Your task to perform on an android device: I'm switching to a new device, therefore I'll delete all of my calendar information by logging out of the calendar app using my gmail account, naomi.rousseau@example.com.
Image 0: 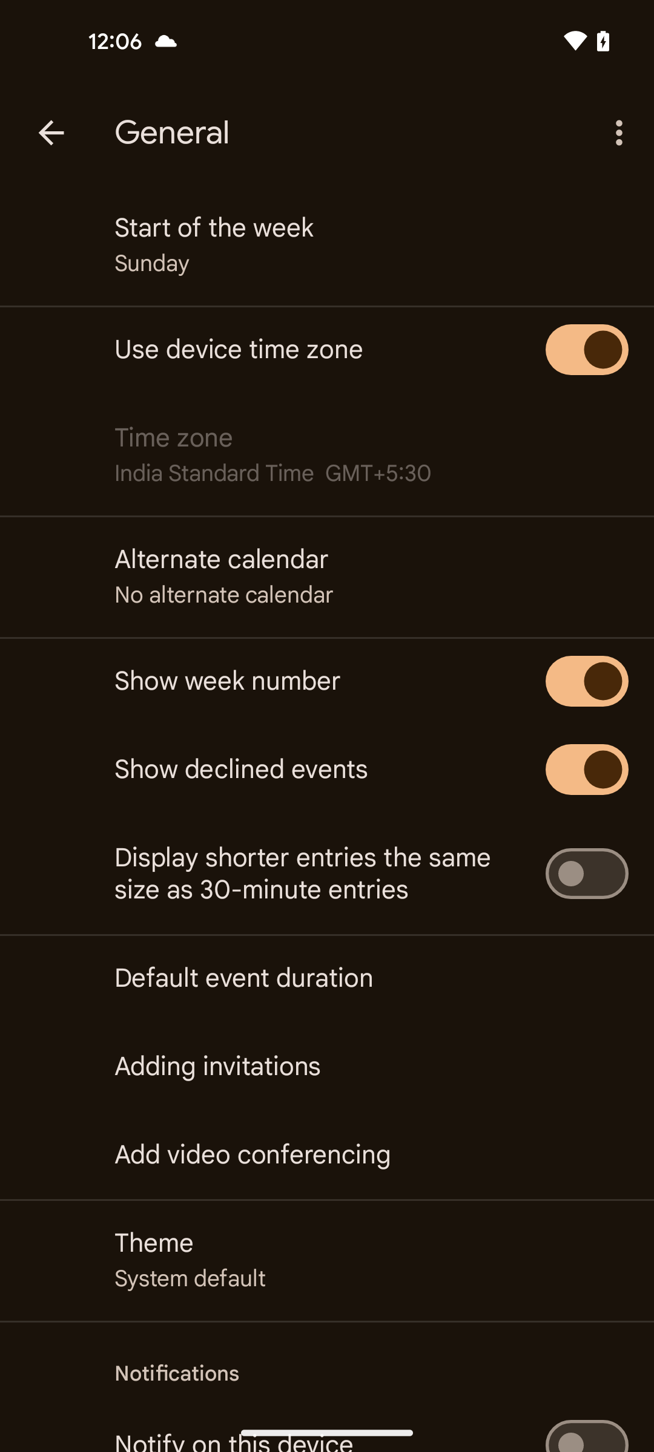
Go back to the previous page
Step 0: press back button
Image 1: 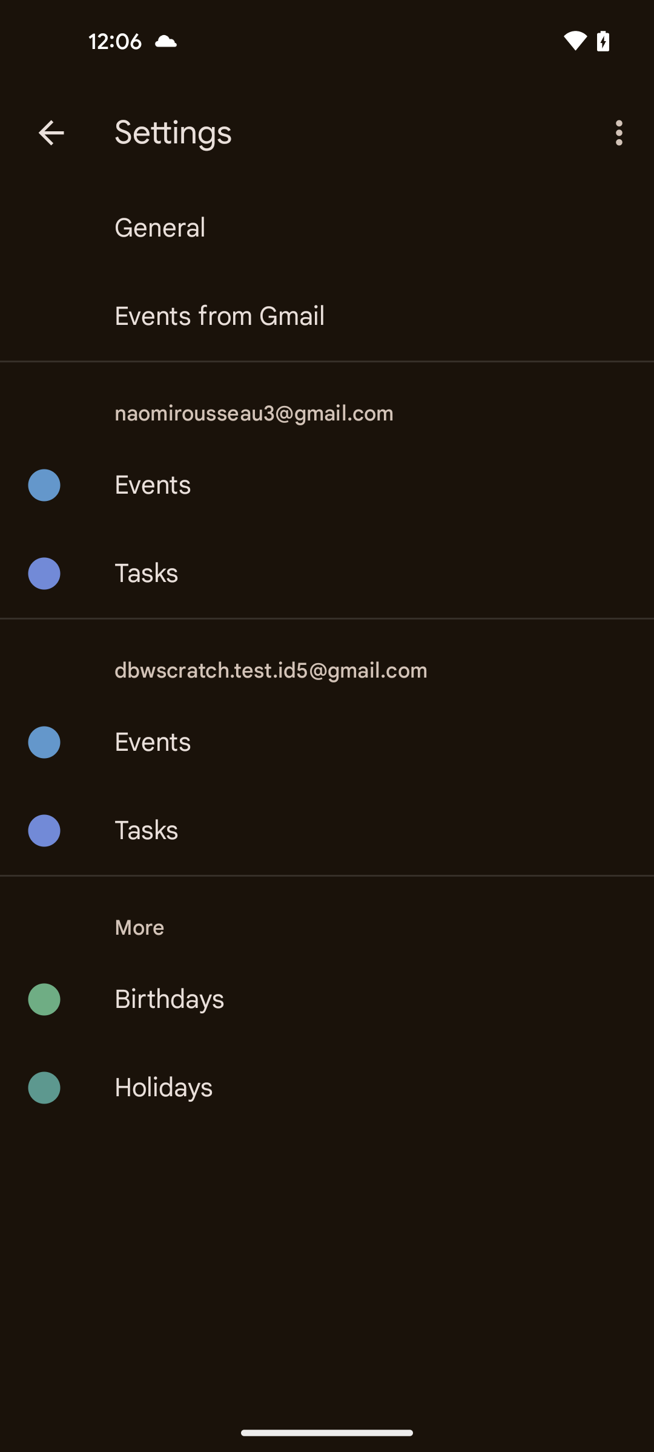
Go back to the previous page
Step 1: press back button
Image 2: 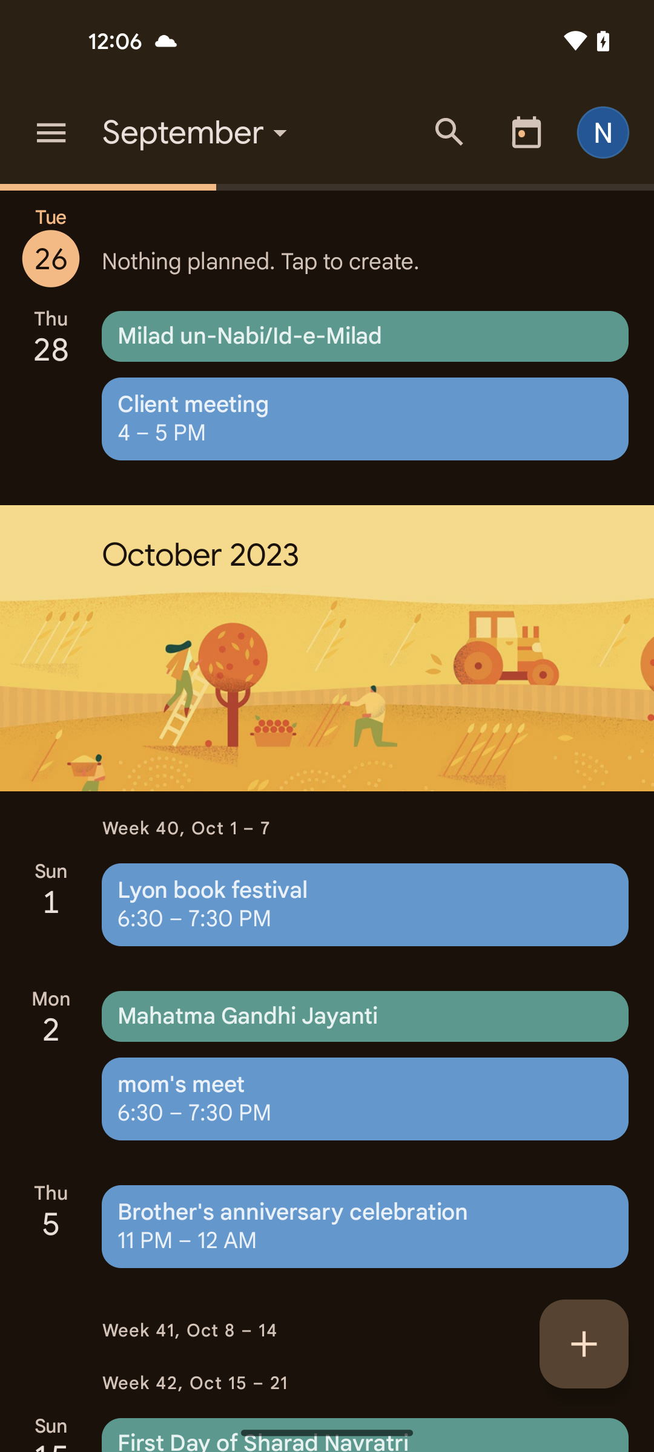
Tap on the profile icon at the top right corner of the screen
Step 2: click (609, 132)
Image 3: 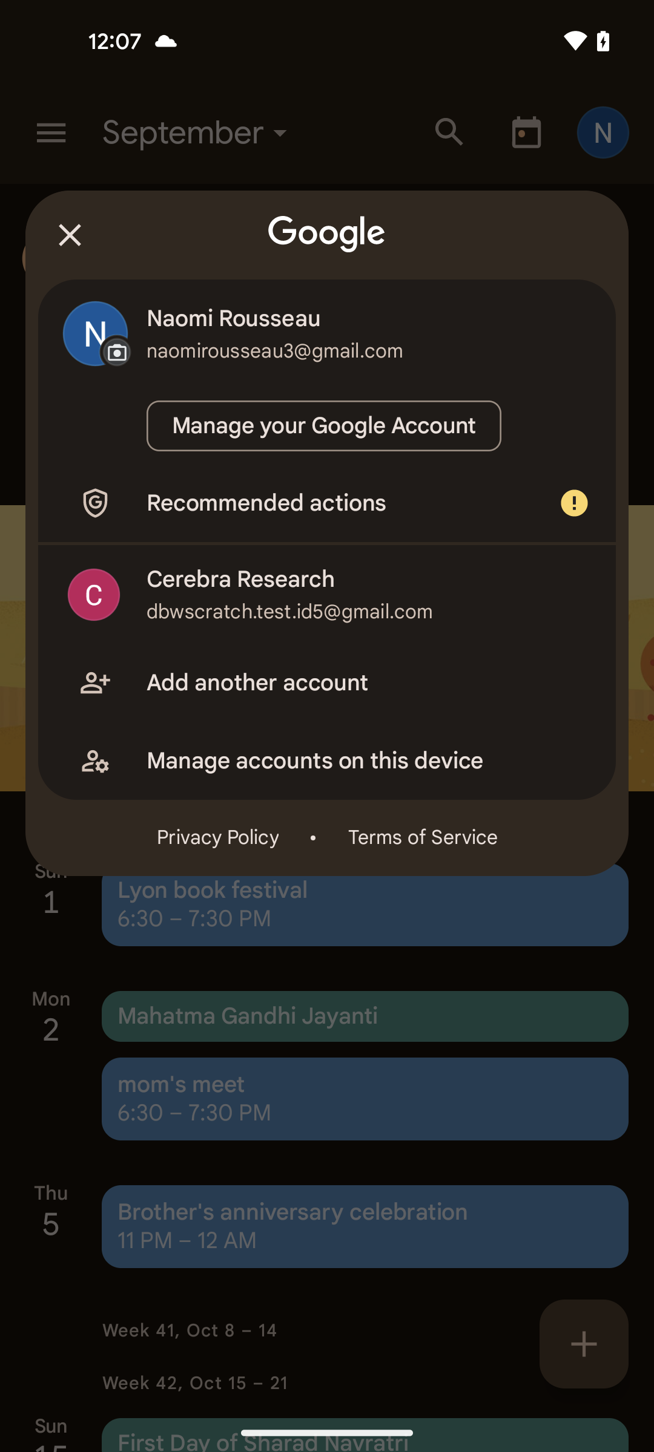
Tap on the manage accounts on this device option
Step 3: click (368, 760)
Image 4: 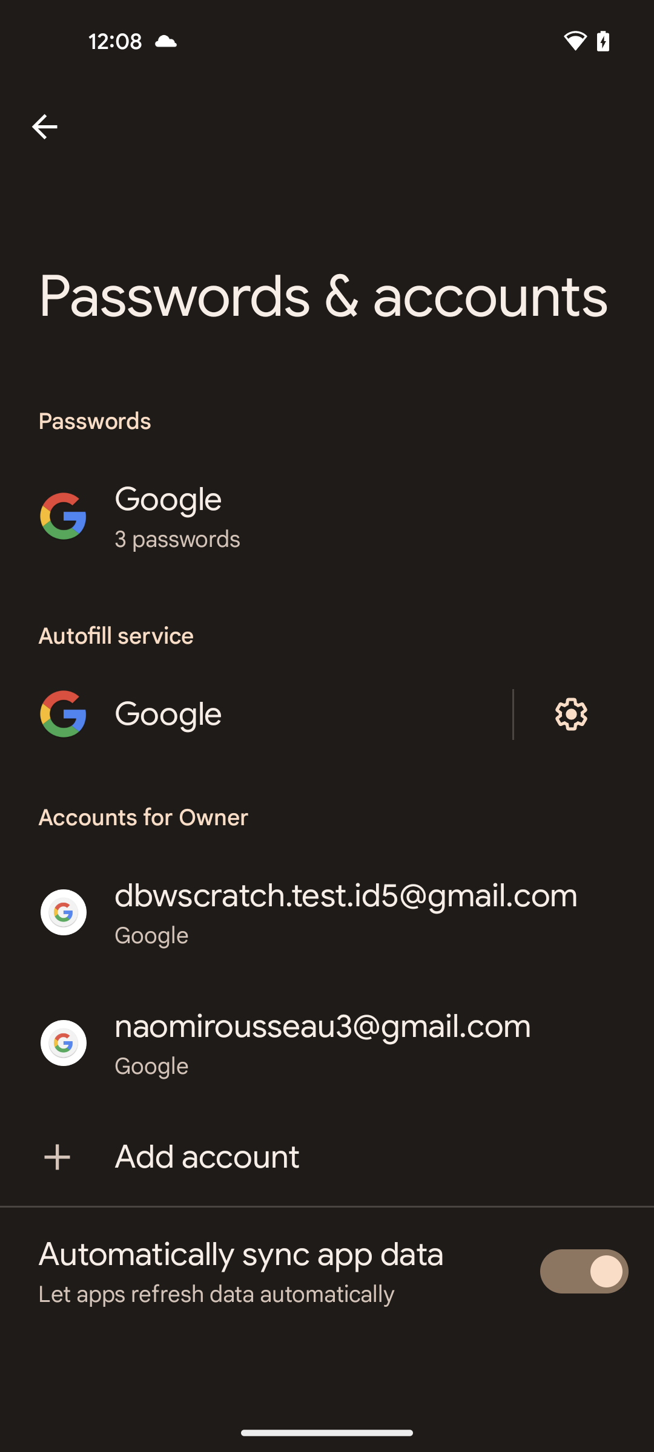
Tap on the naomi.rousseau@example.com
Step 4: click (323, 1026)
Image 5: 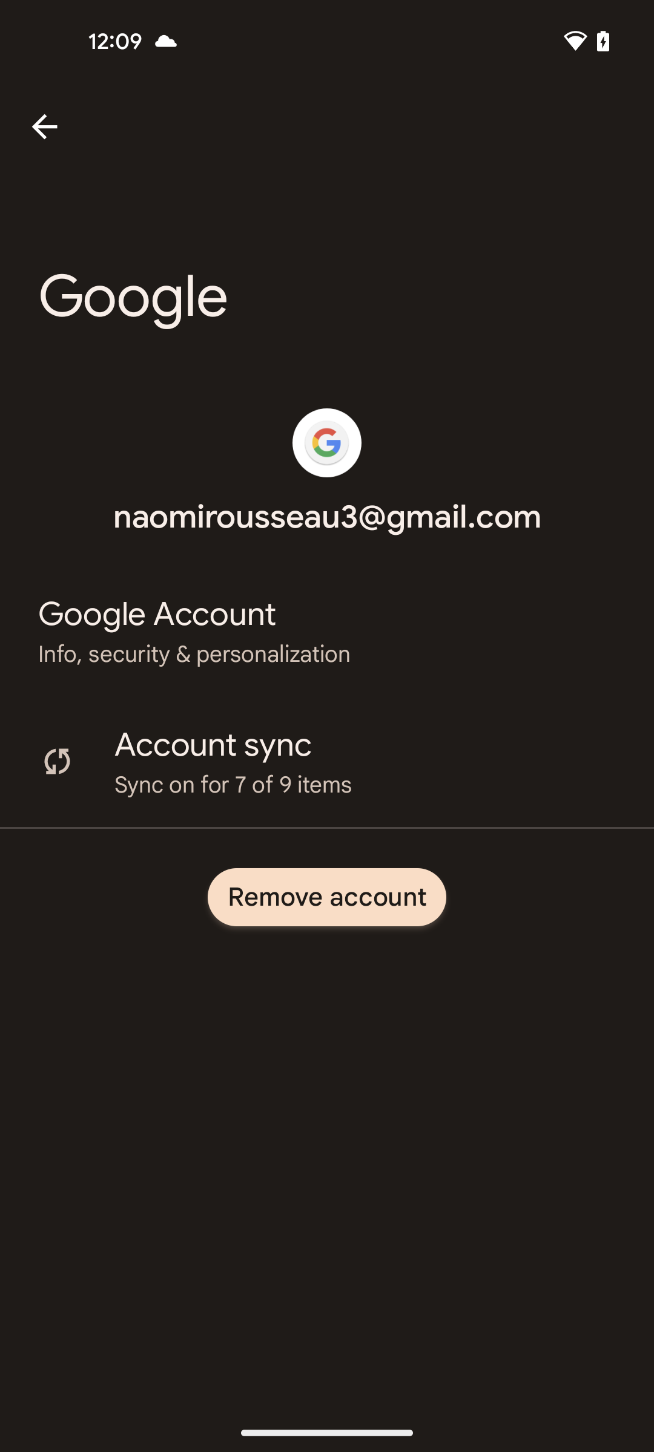
Tap on the remove account button
Step 5: click (327, 897)
Image 6: 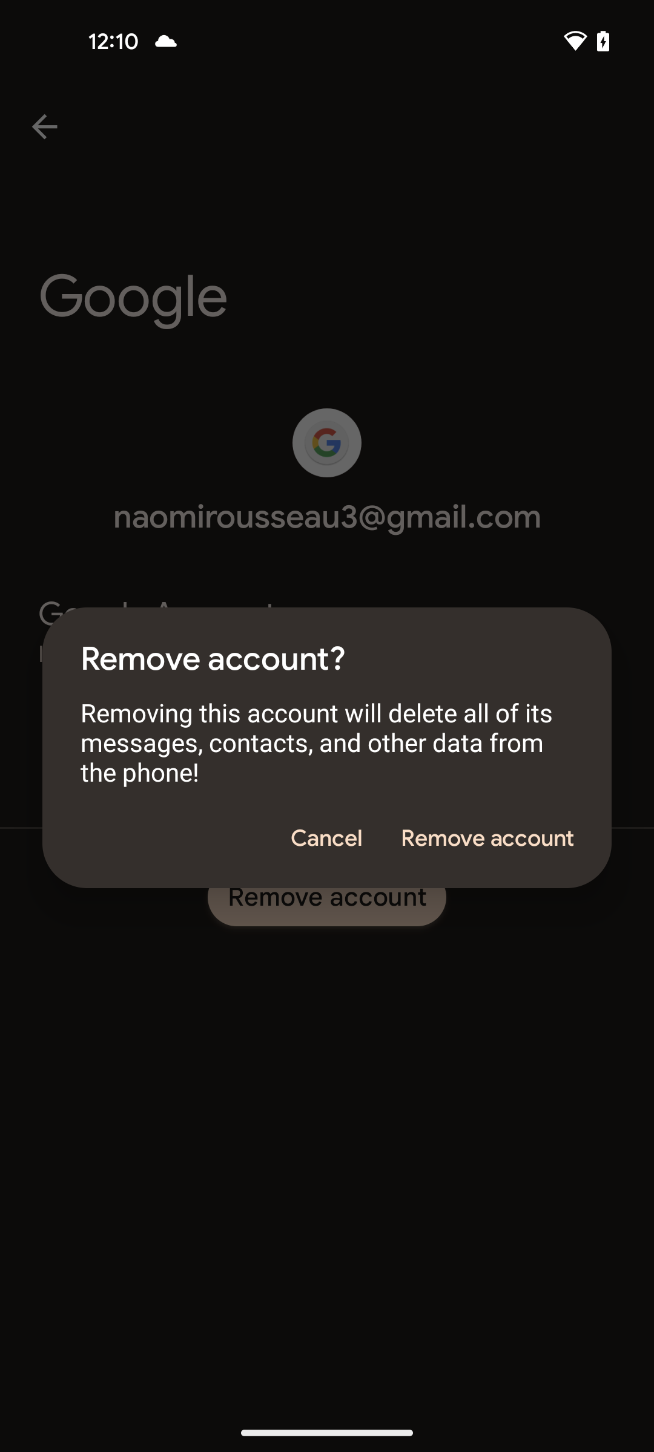
Tap again on the remove account option for confirmation
Step 6: click (486, 838)